Your task to perform on an android device: On the Drive app,can you upload the file typhoon-mcm-obooko.pdf to my drive in case it gets deleted by mistake from my phone storage?
Image 0: 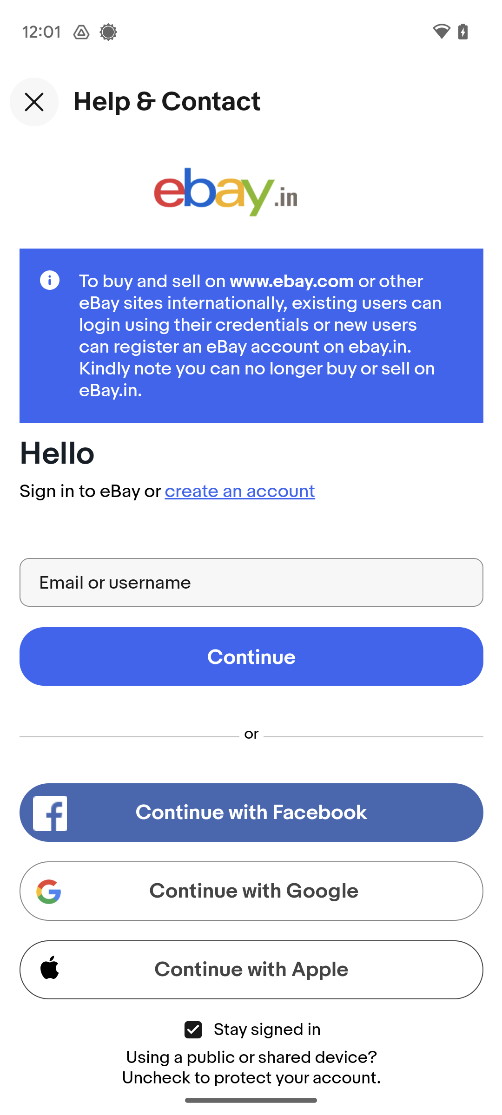
Open the Drive app.
Step 0: open app "Drive"
Image 1: 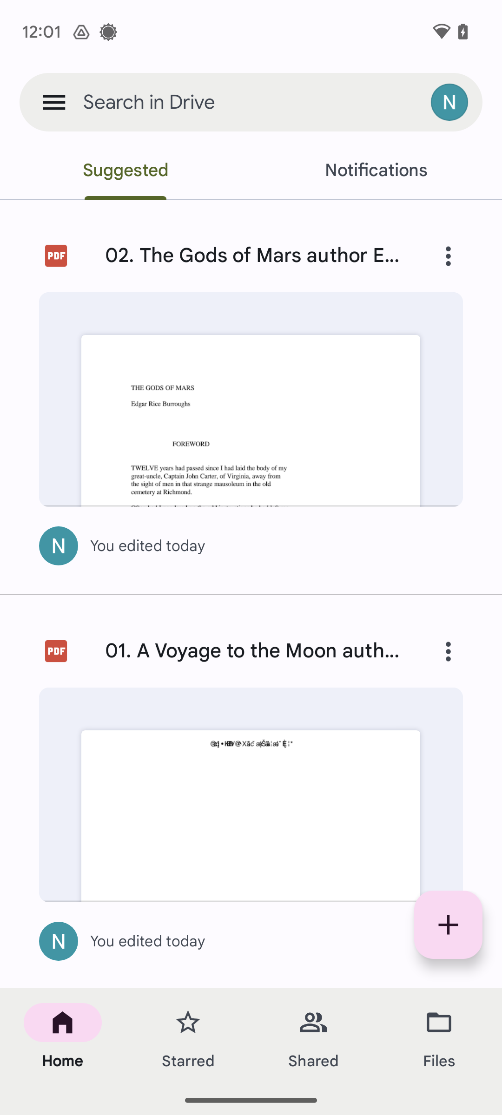
At the bottom-right corner of the screen, click on the + icon.
Step 1: click (448, 925)
Image 2: 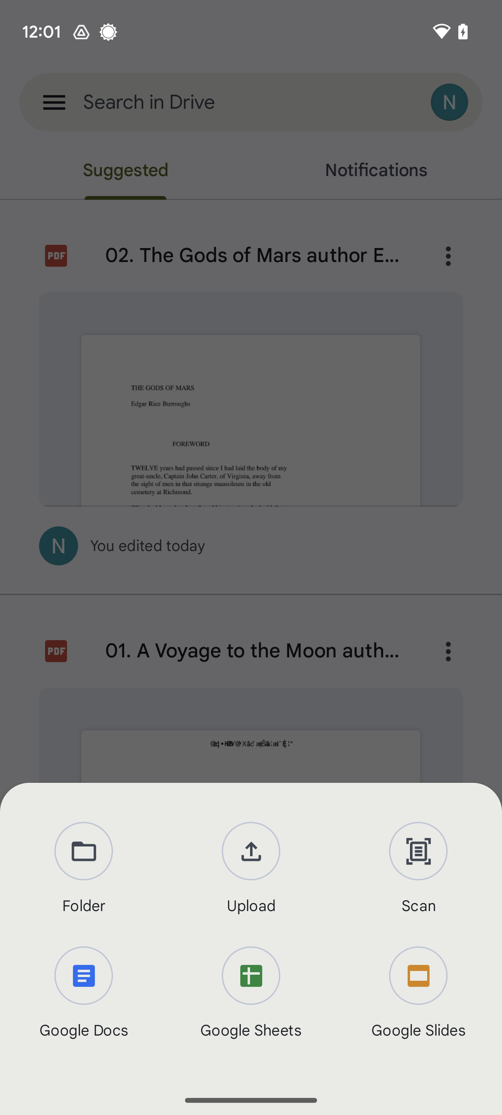
Click on the upload icon.
Step 2: click (251, 869)